Your task to perform on an android device: My kitchen's refrigerator has become faulty and old-fashioned, therefore I'm currently using the Samsung app to search for a new Samsung refrigerator
Image 0: 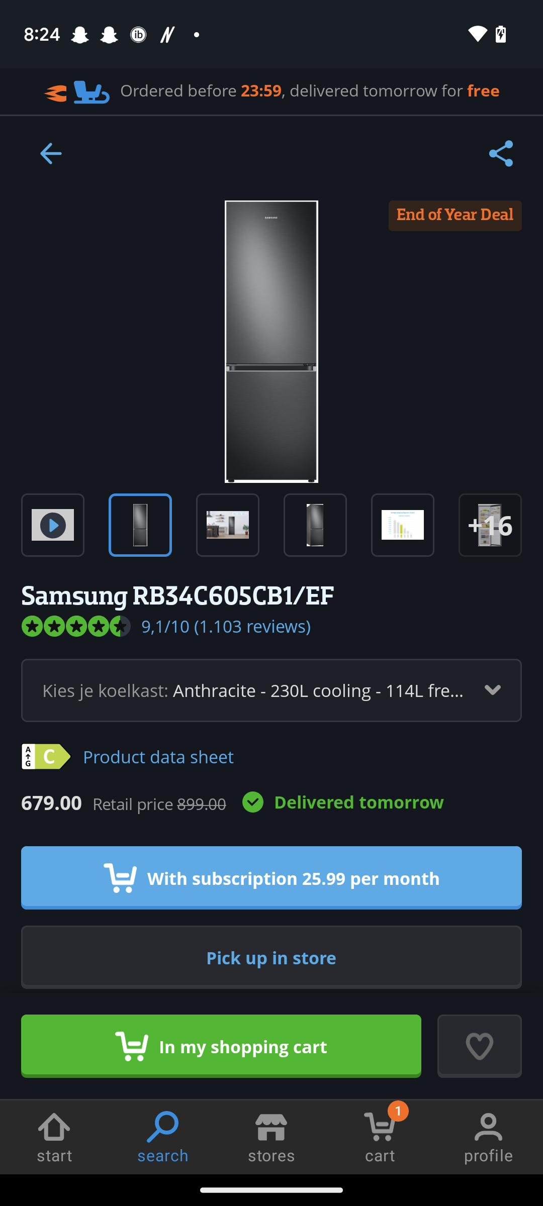
Open the Samsung app
Step 0: open app "Samsung Shop"
Image 2: 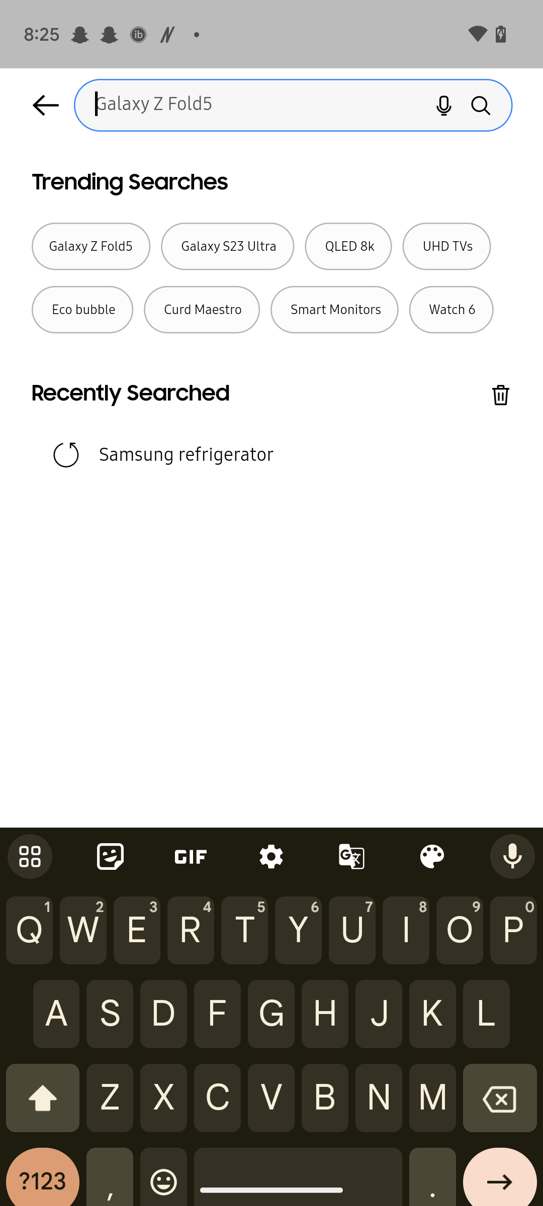
Type refrigerator in search bar
Step 2: type "refrigerator"
Image 3: 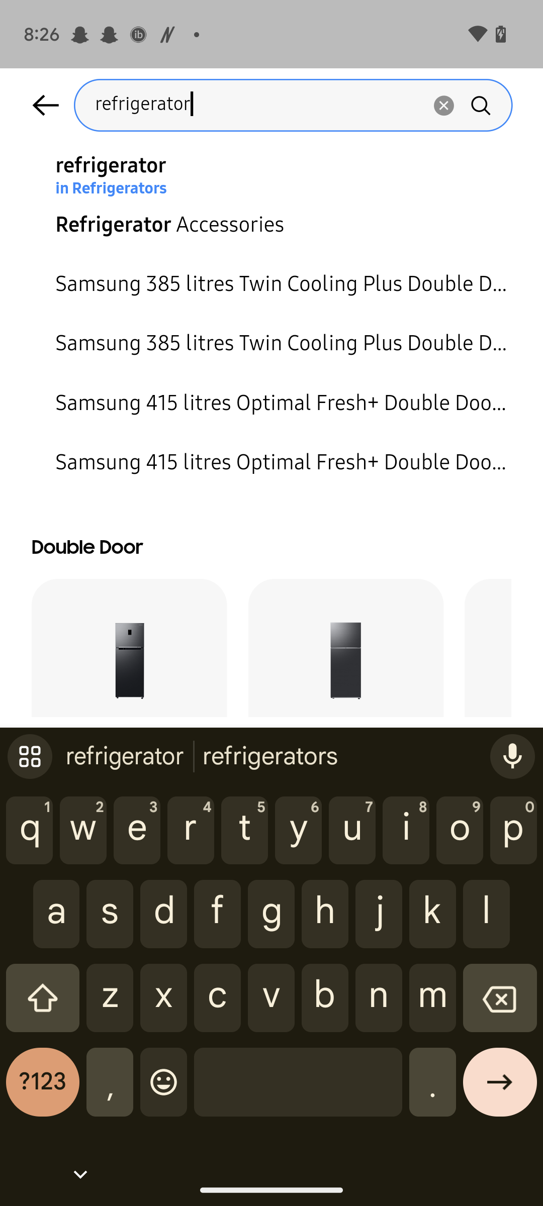
Click on the right arrow key 
Step 3: click (500, 1090)
Image 4: 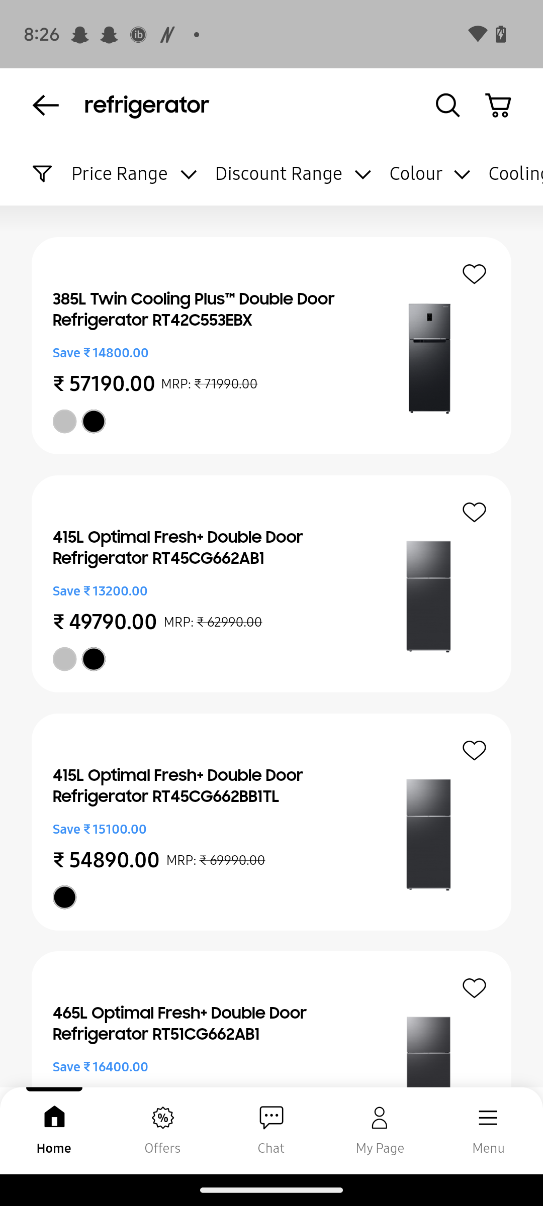
Click on the first refrigerator
Step 4: click (271, 346)